Your task to perform on an android device: In the AllTrails App get valley of flowers details like length, difficulty and elevation gain
Image 0: 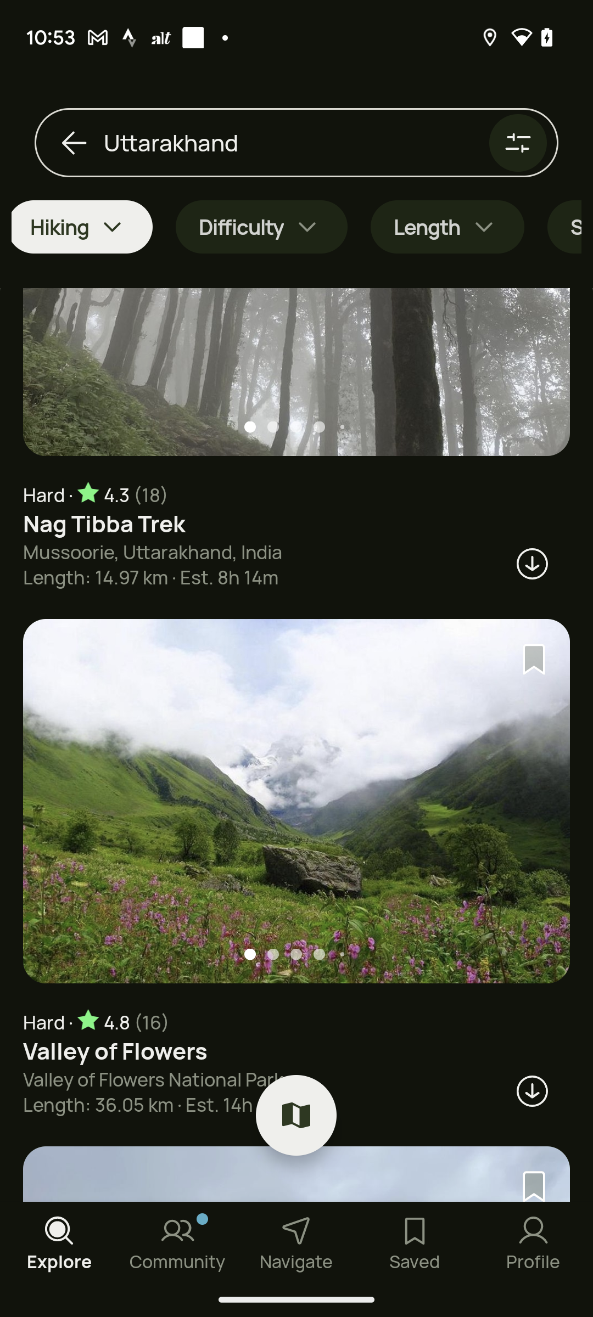
Click on the valley of flowers
Step 0: click (296, 859)
Image 1: 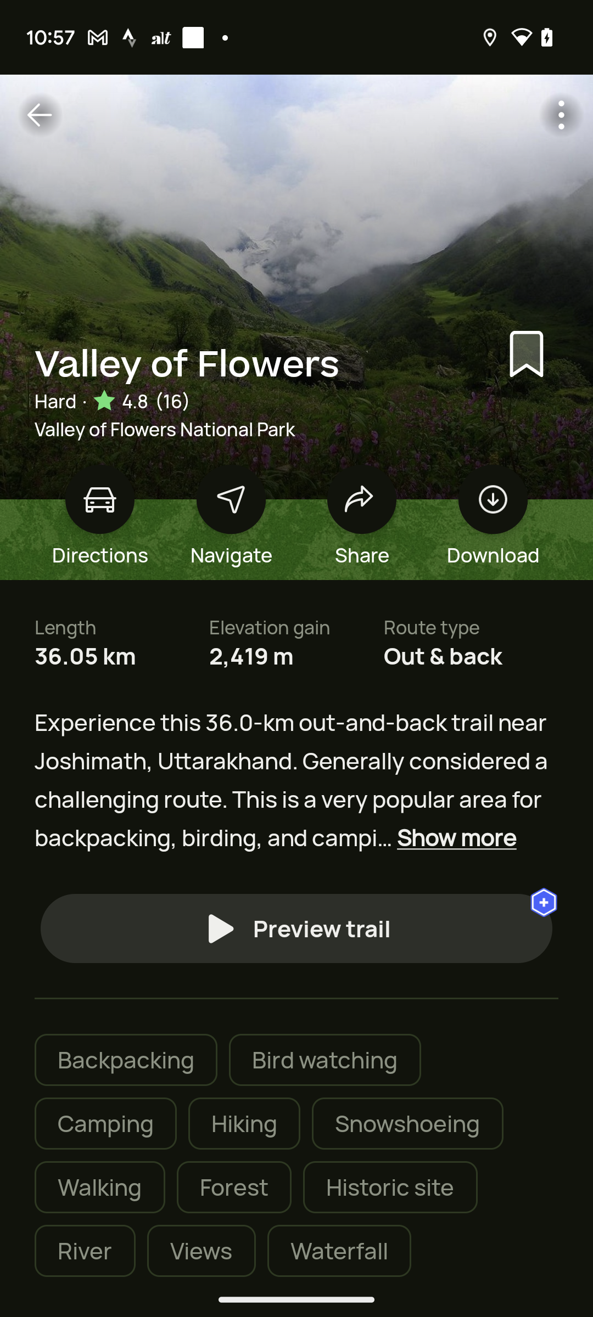
swipe up on the screen
Step 1: scroll down
Image 2: 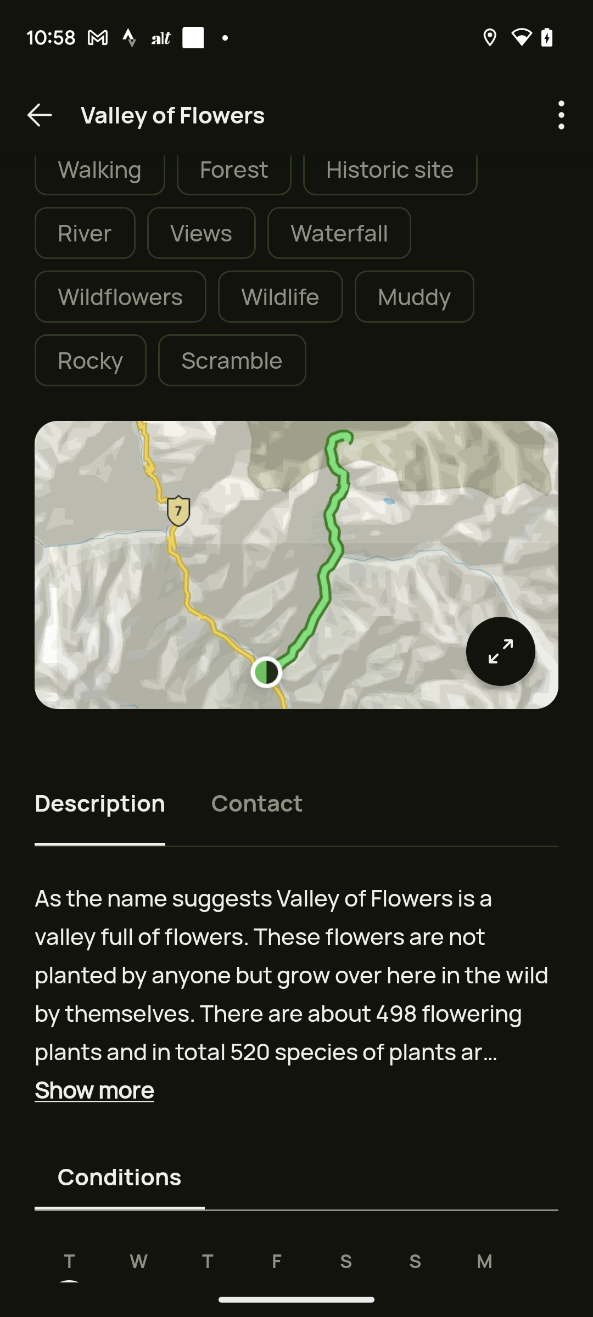
swipe up on the screen
Step 2: scroll down